Your task to perform on an android device: My friend sent me a photo of a plant, but I am not sure what it is. Identify the plant in the LeafSnap app.
Image 0: 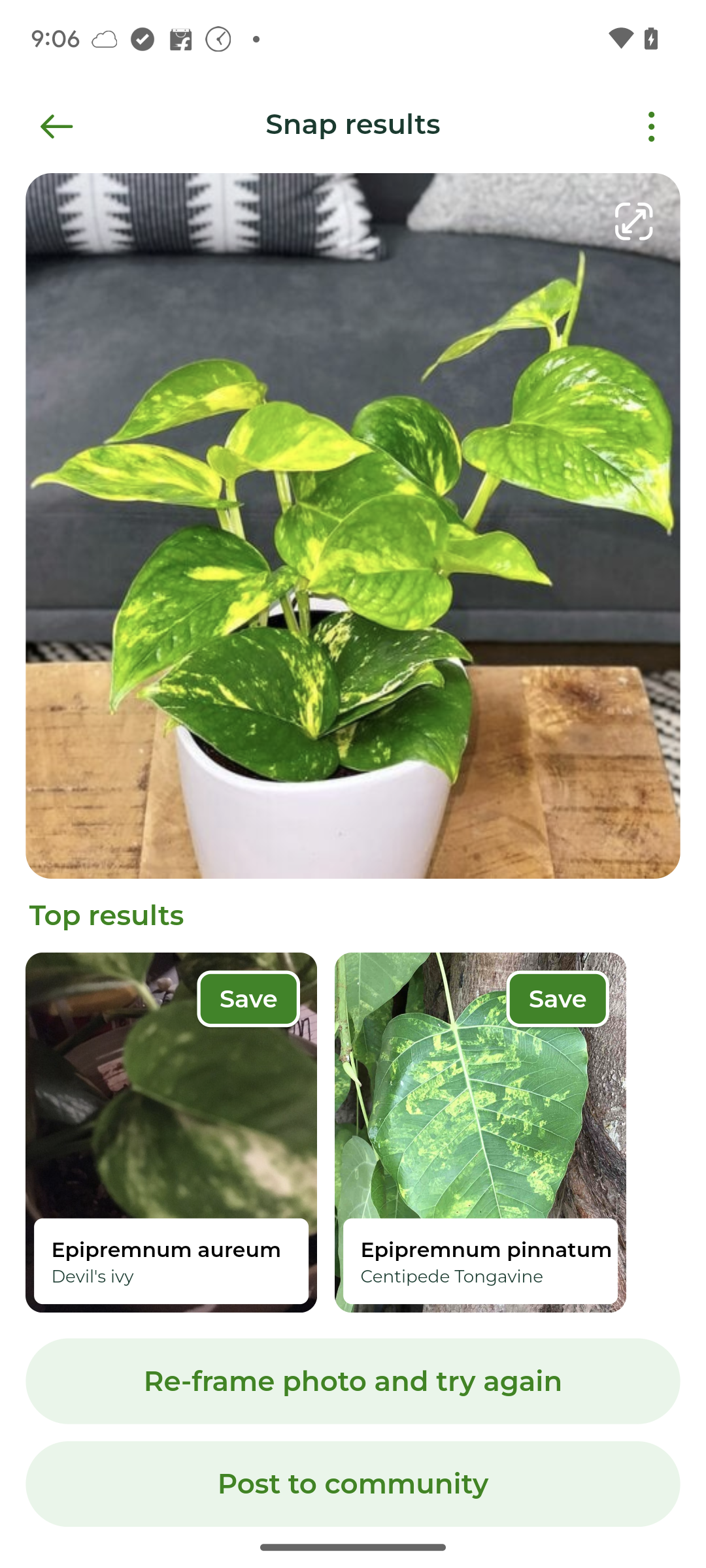
Open the LeafSnap app.
Step 0: open app "LeafSnap"
Image 2: 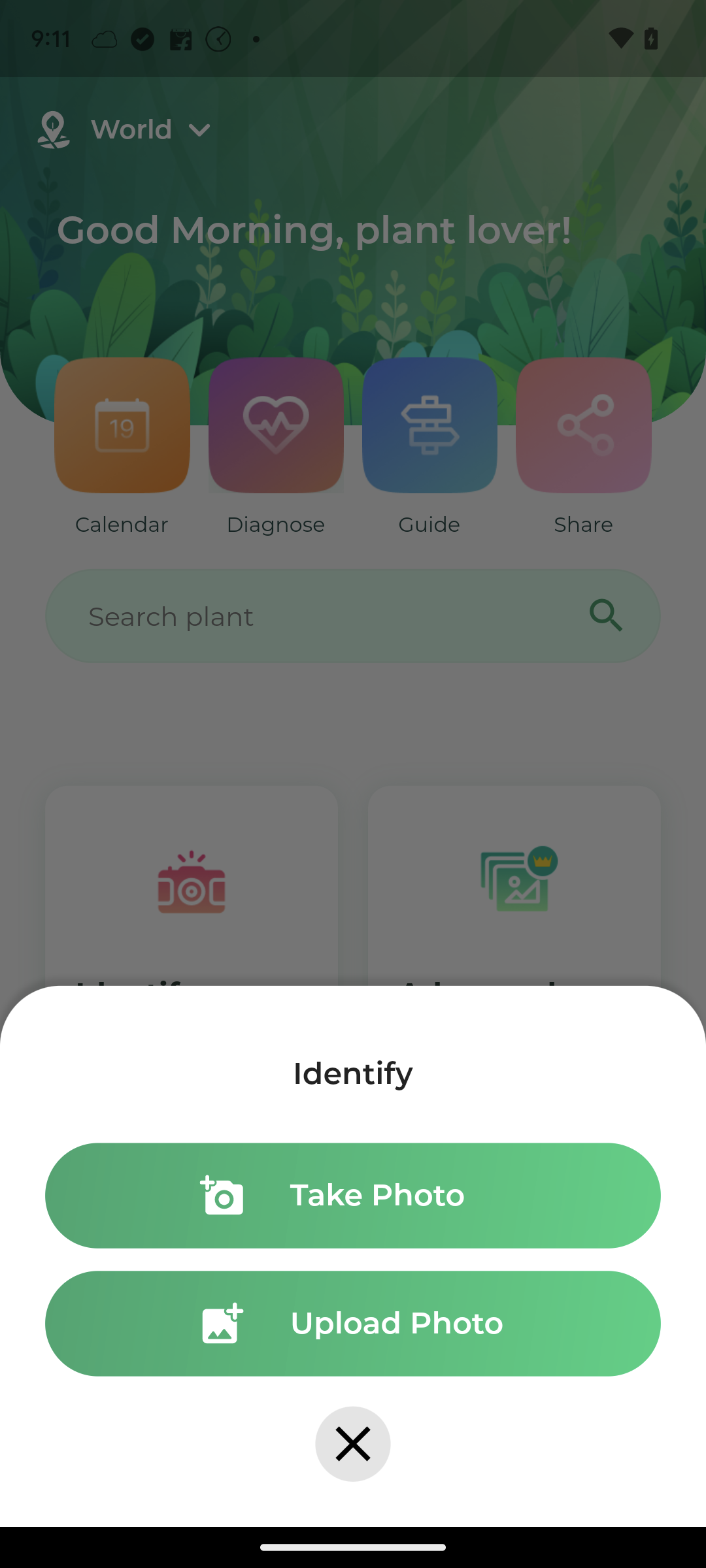
Click on the upload photo.
Step 2: click (352, 1323)
Image 5: 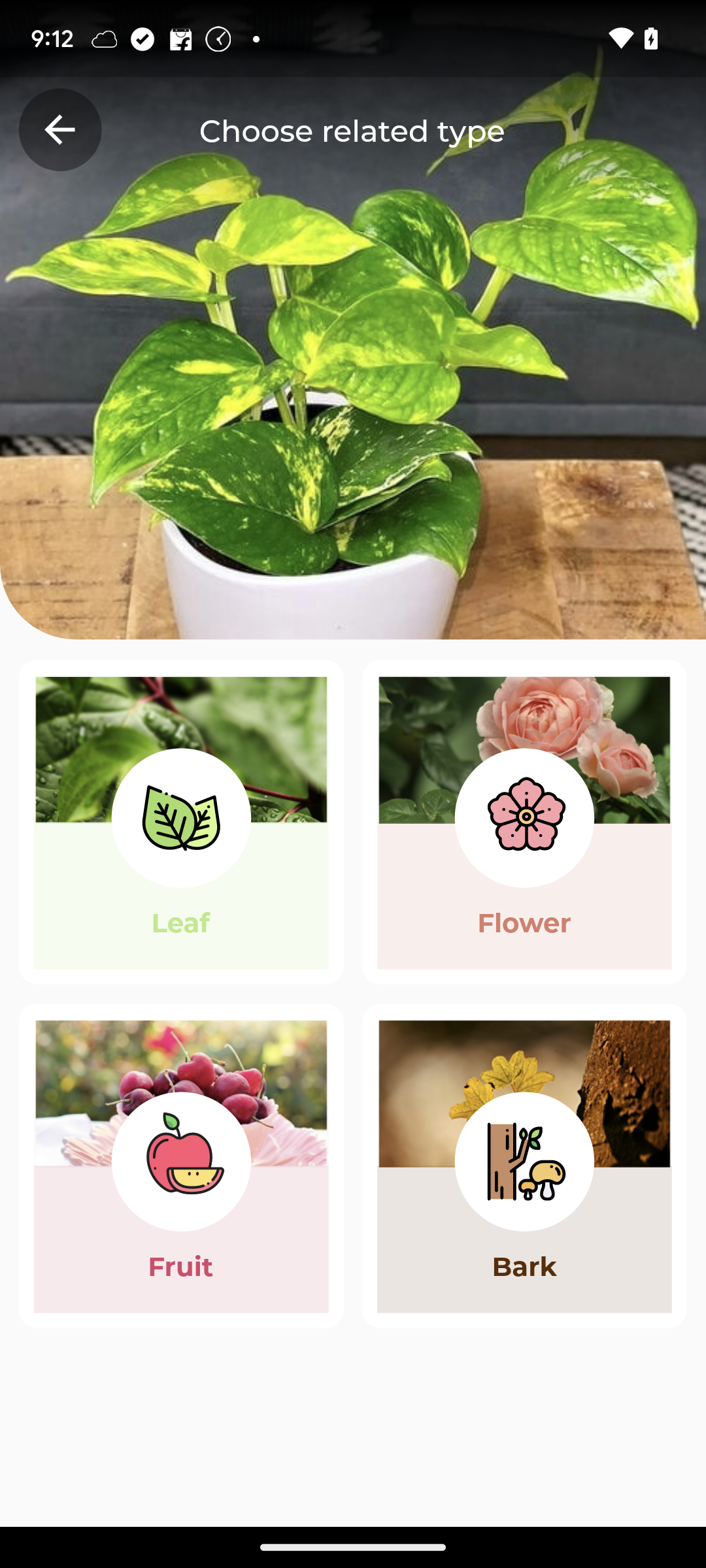
Click on the leaf button.
Step 5: wait
Image 6: 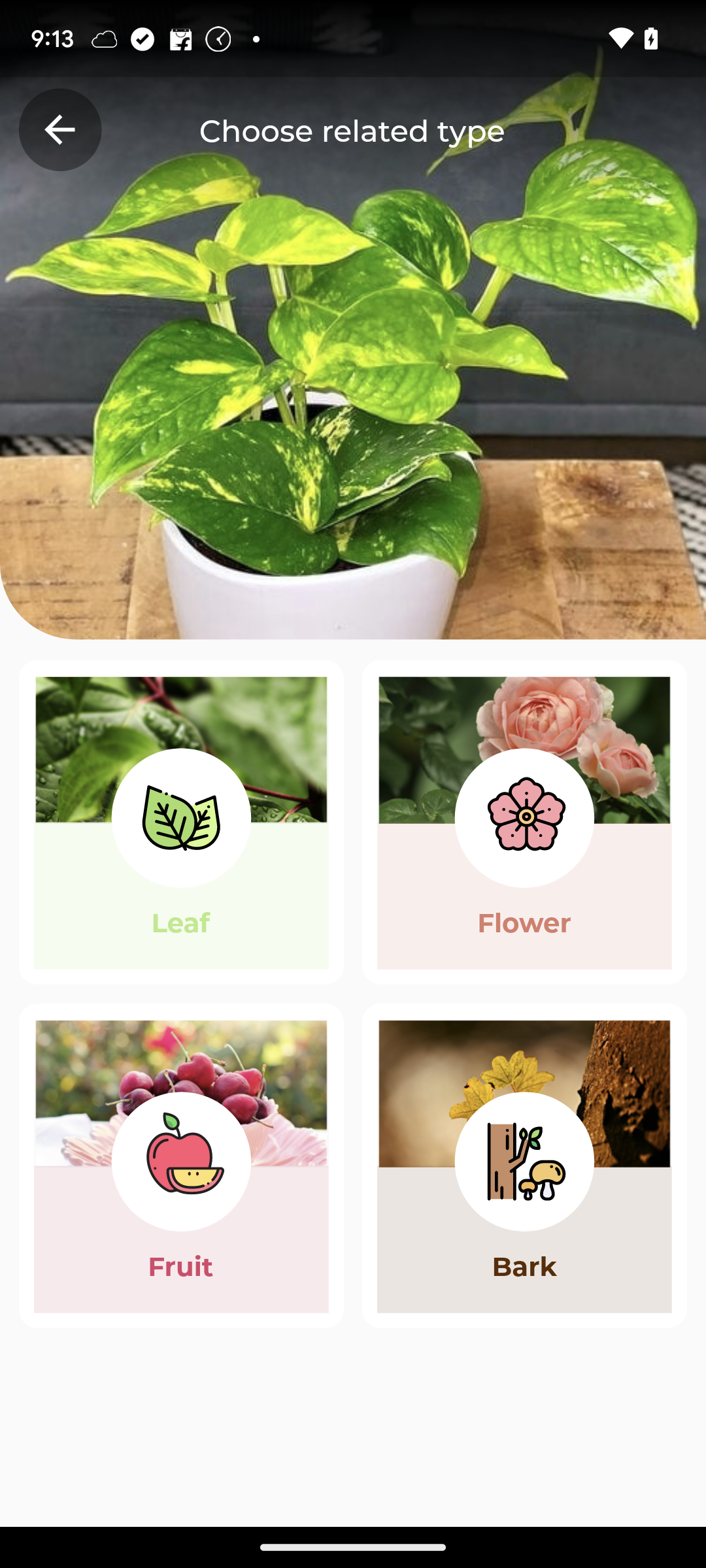
Click on the leaf button.
Step 6: wait
Image 7: 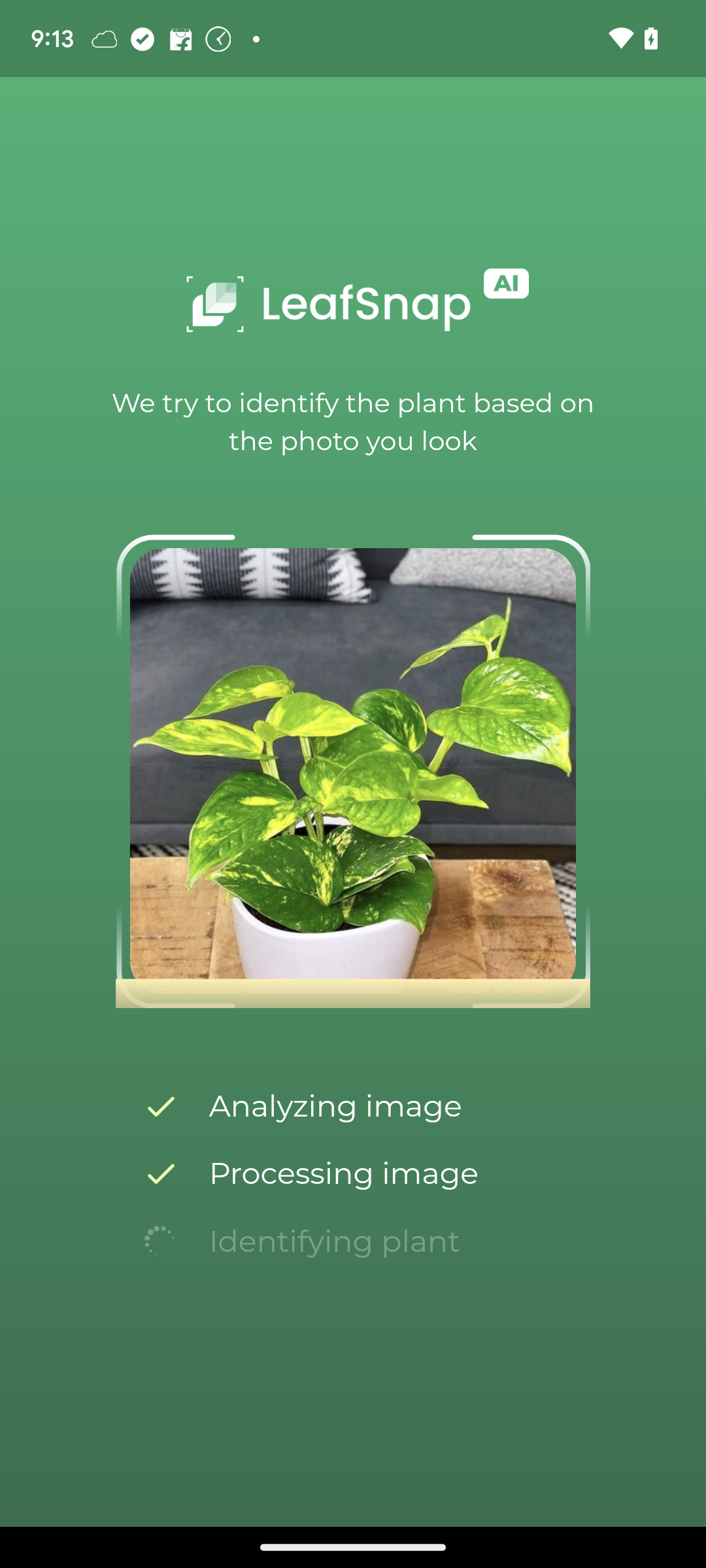
Click on the leaf button.
Step 7: wait